Your task to perform on an android device: Set a timer for 20 minutes in the clock app.
Image 0: 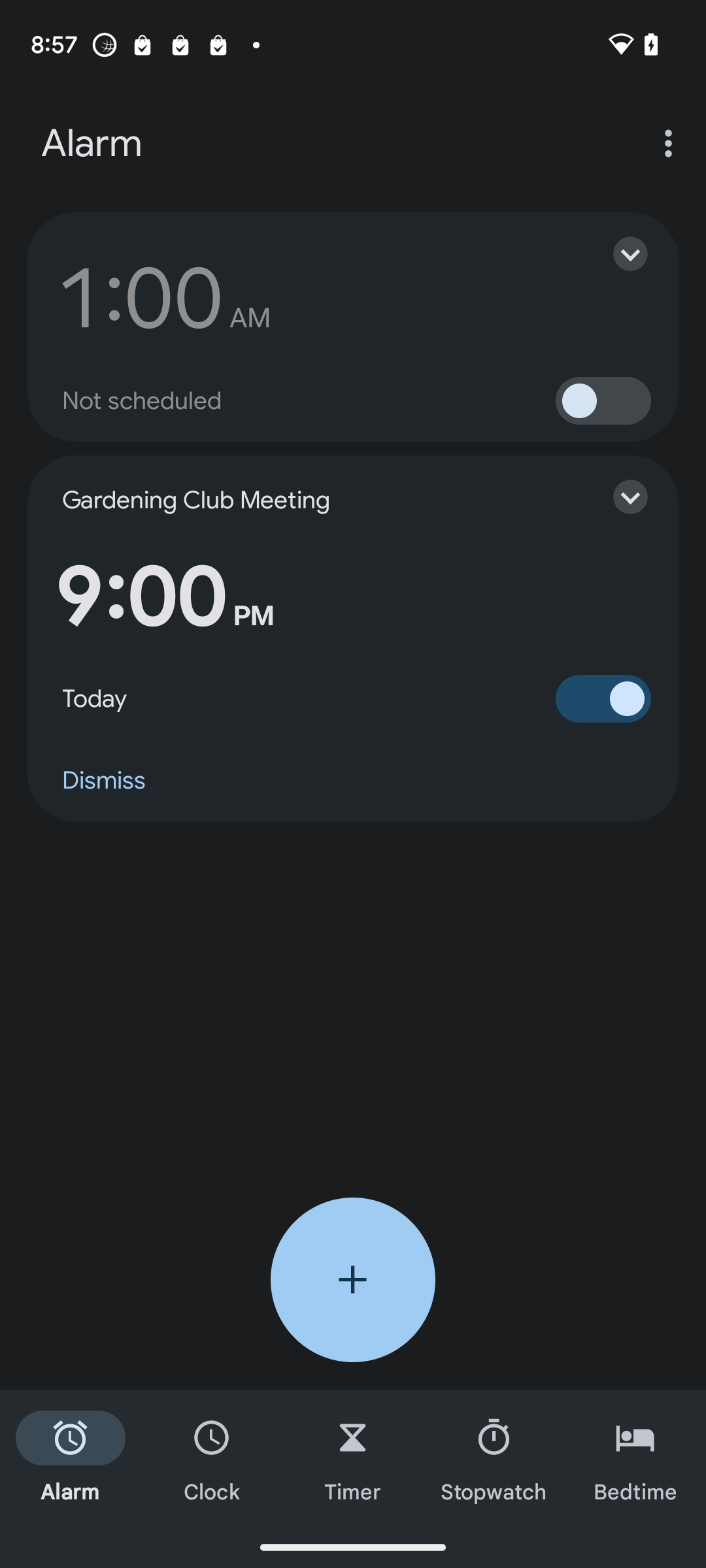
Click on the timer option
Step 0: click (353, 1458)
Image 1: 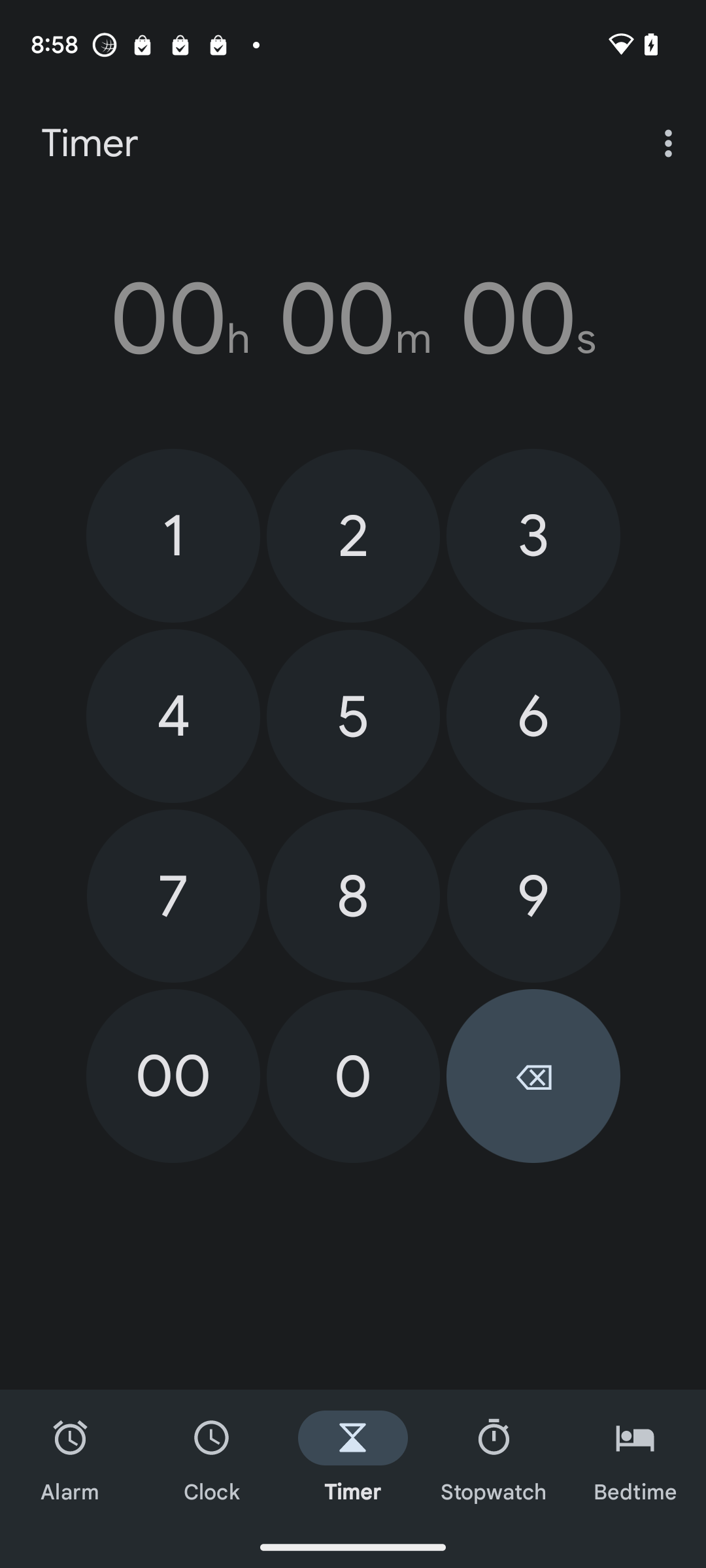
set the minutes as 20
Step 1: click (353, 536)
Image 2: 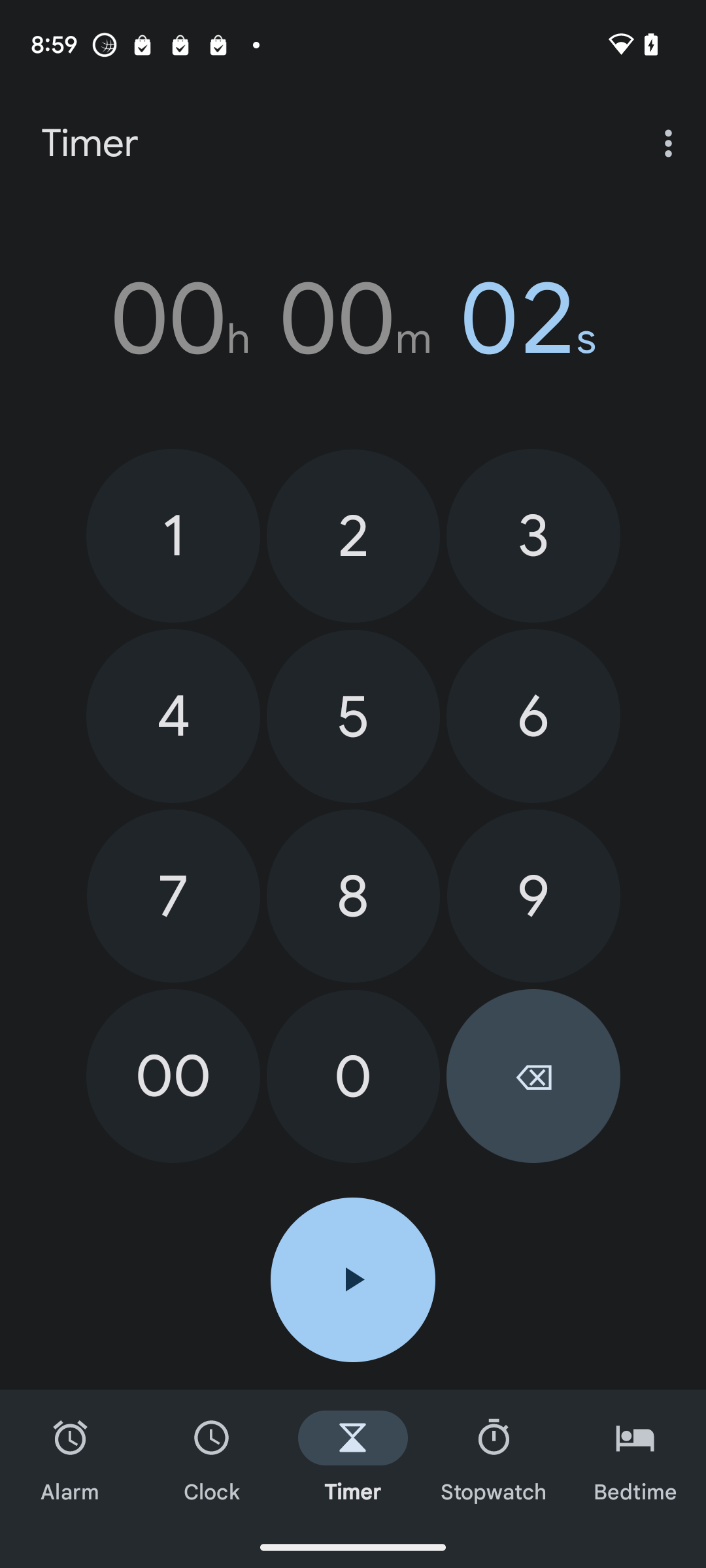
set the minutes as 20
Step 2: click (353, 1075)
Image 3: 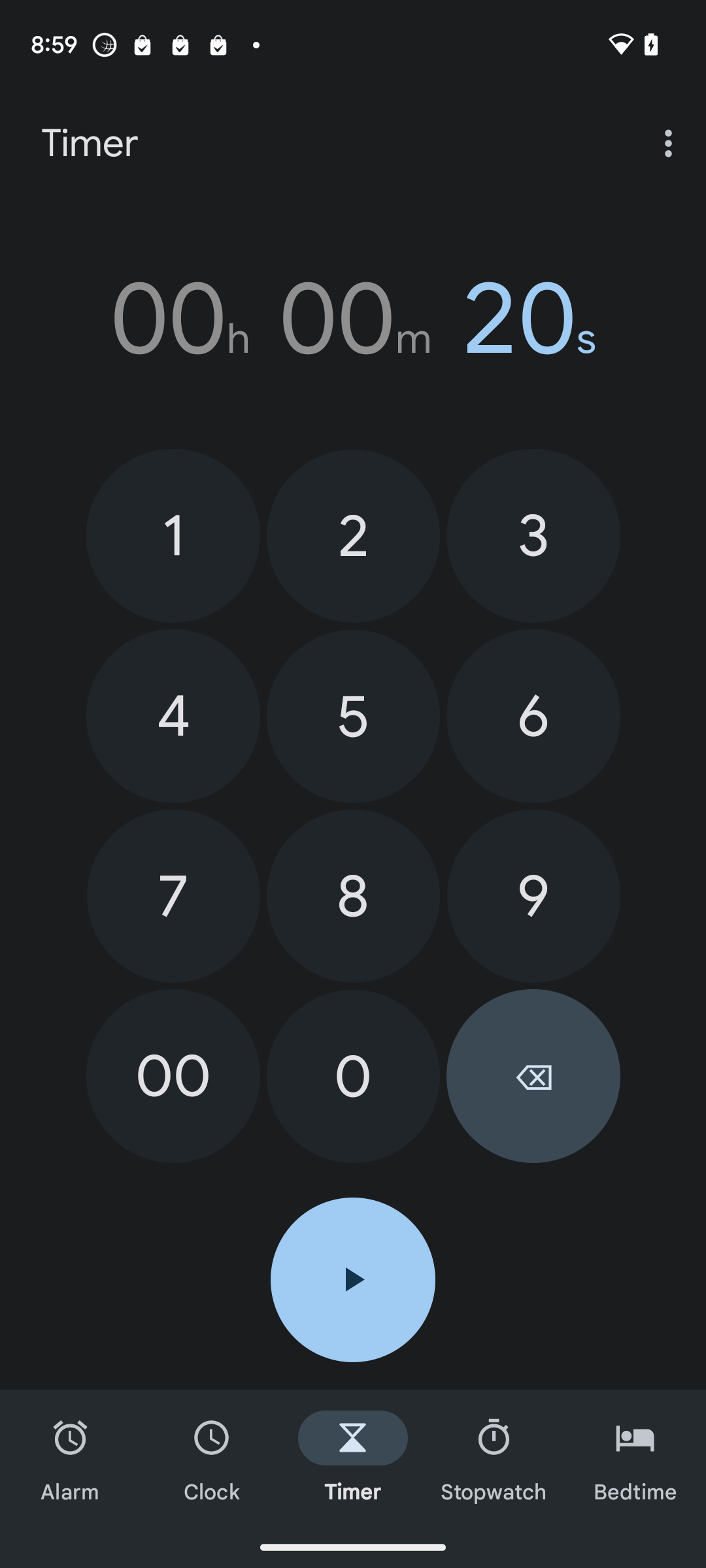
set the minutes as 20
Step 3: click (173, 1076)